Your task to perform on an android device: Please look up the client call note for me in the Keep Notes app.
Image 0: 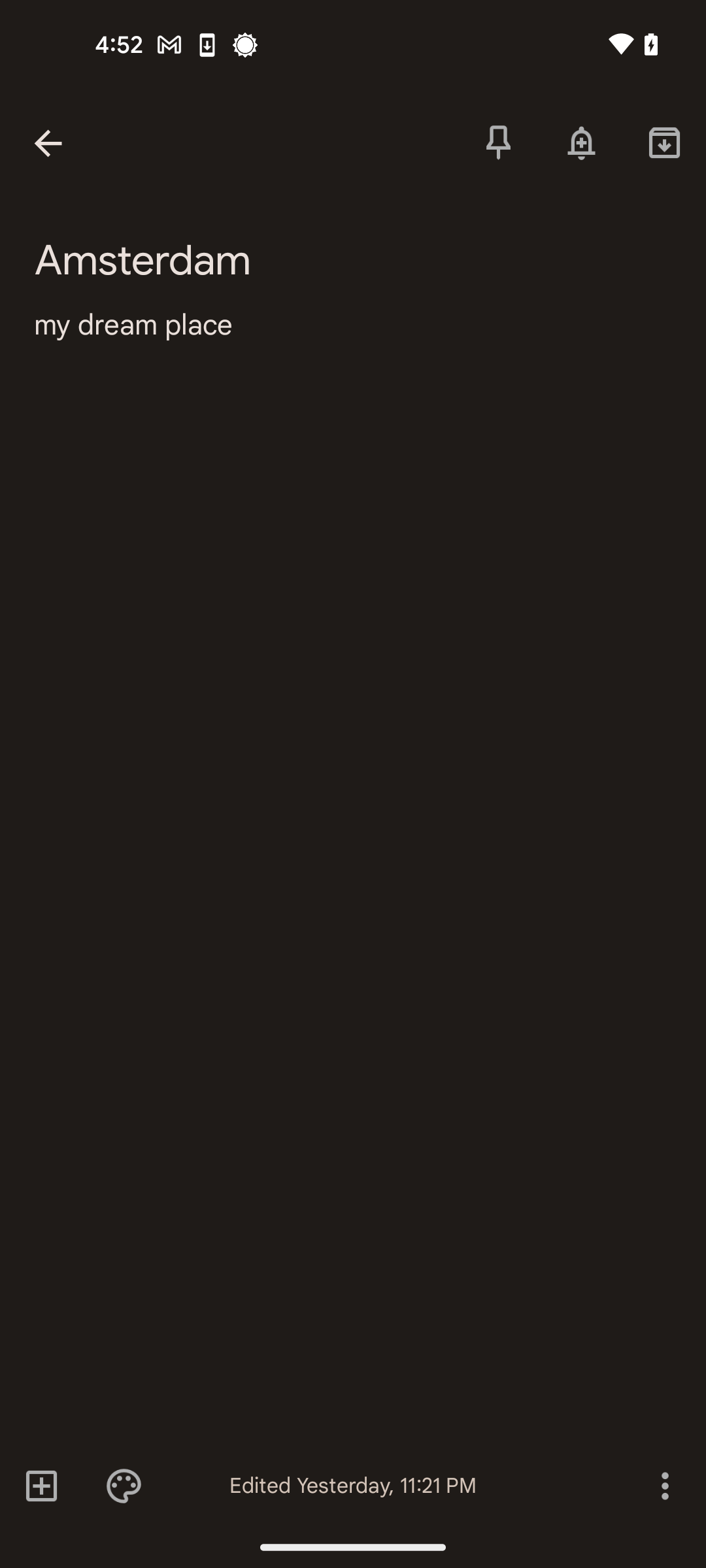
Go back to the previous page
Step 0: press back button
Image 1: 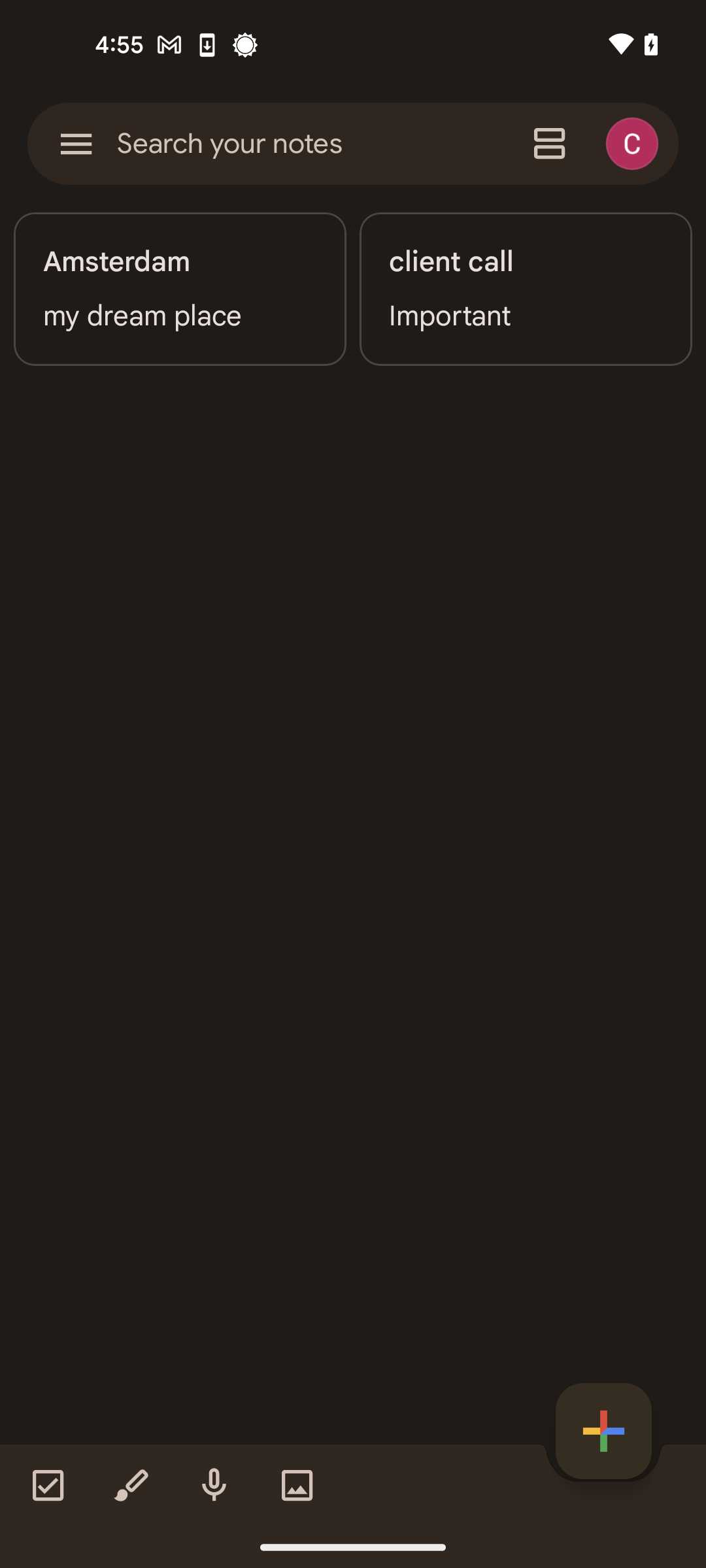
Tap on the search bar at the top of the screen
Step 1: click (353, 143)
Image 2: 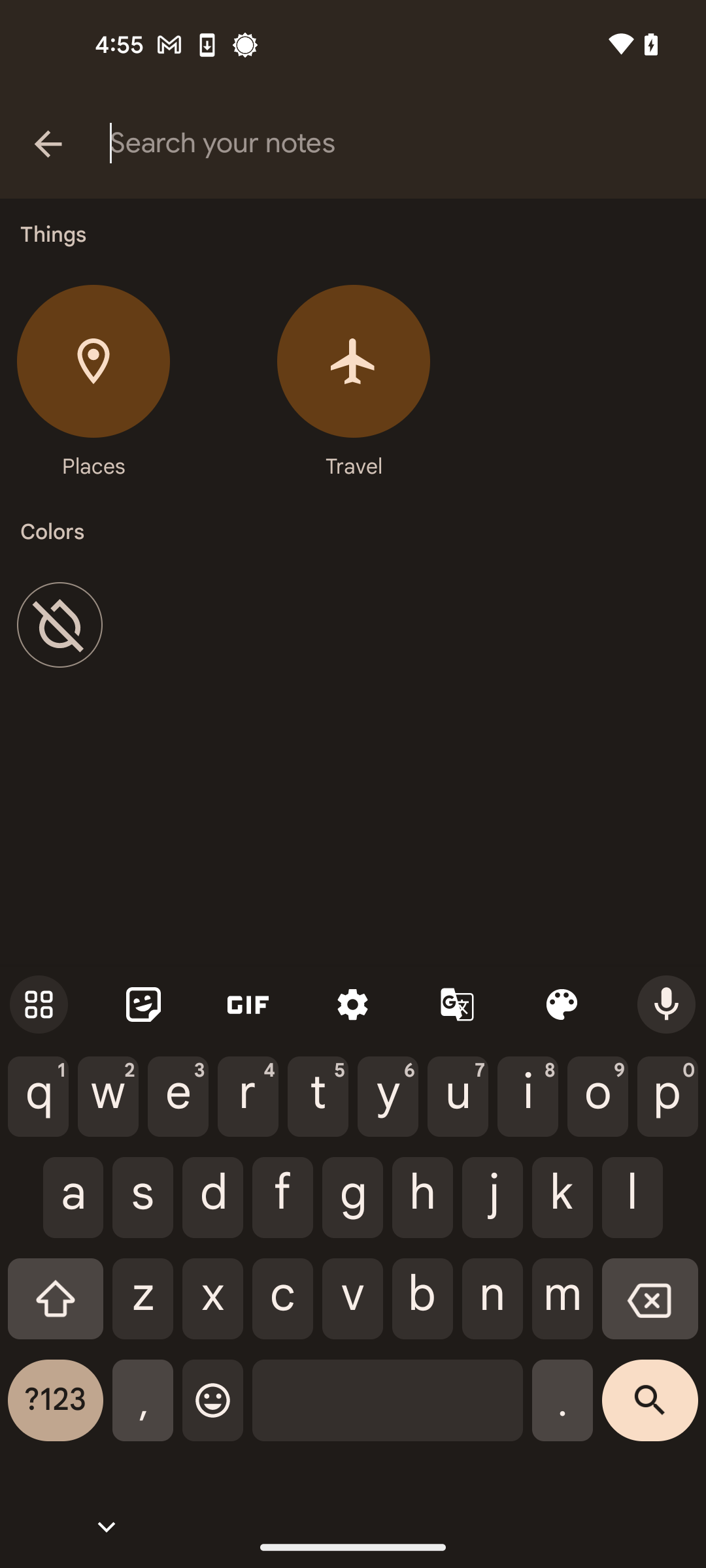
Search for client call
Step 2: type "client call"
Image 3: 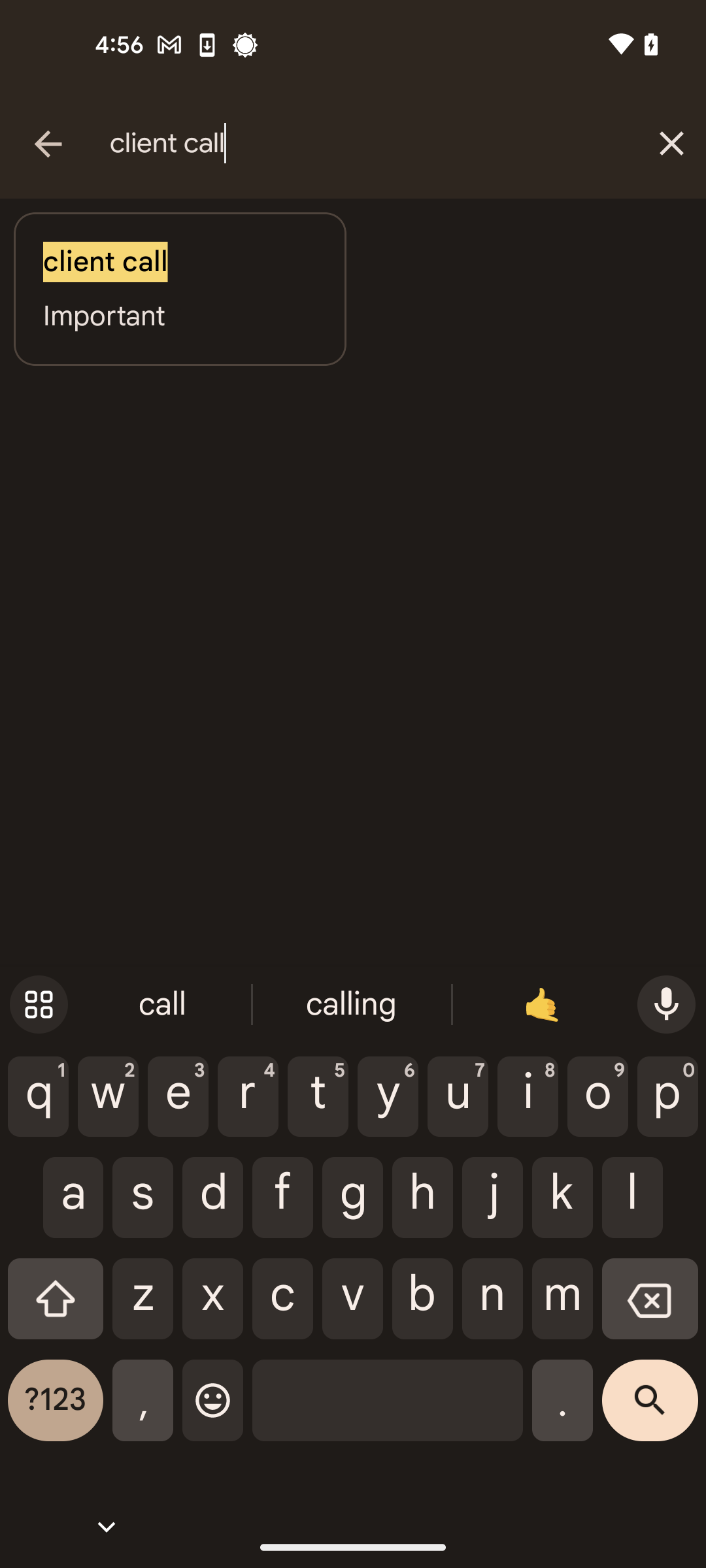
Tap on the search button at the bottom right corner of the screen
Step 3: click (650, 1410)